Your task to perform on an android device: Perform advanced arithmetic operations on the CalvCalc app.
Image 0: 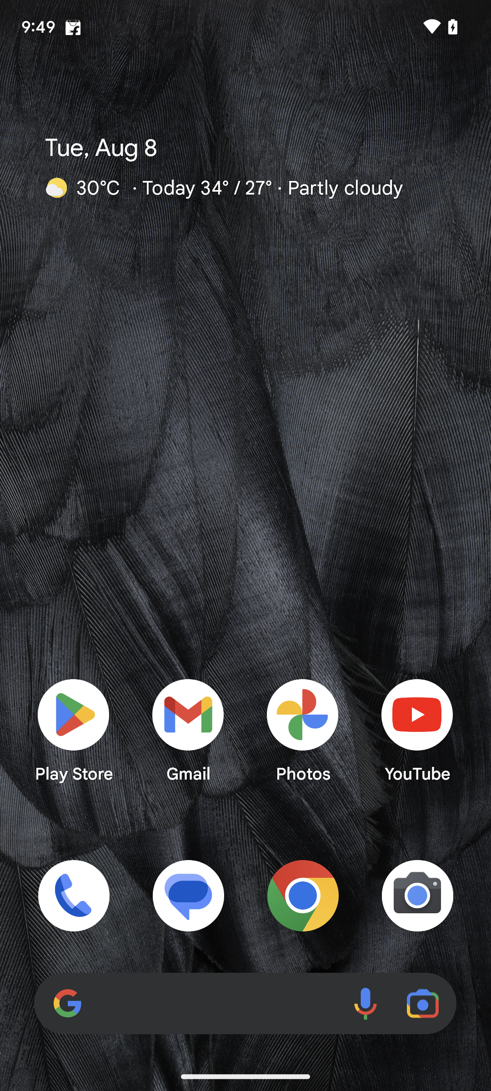
Open the CalvCalc app.
Step 0: open app "ClevCalc"
Image 1: 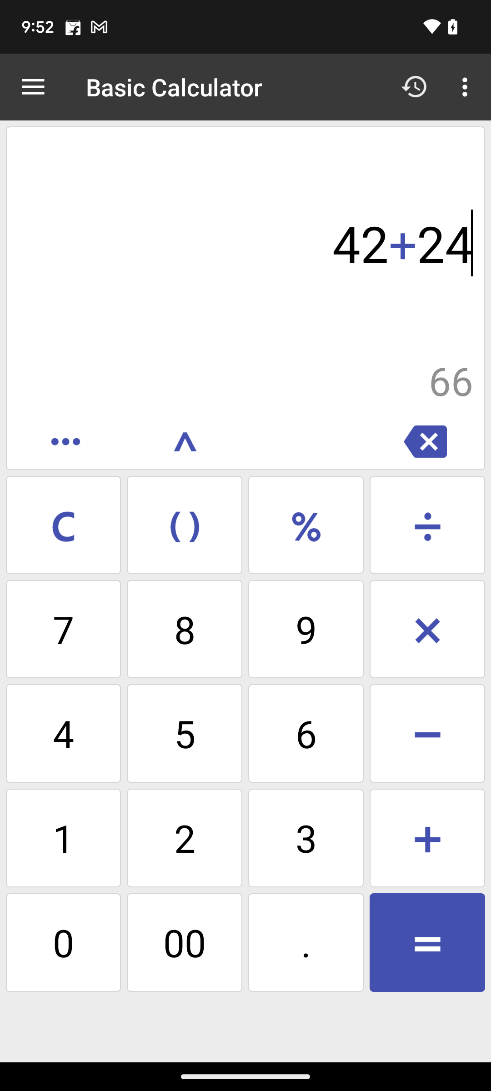
Open the CalvCalc app.
Step 1: wait
Image 2: 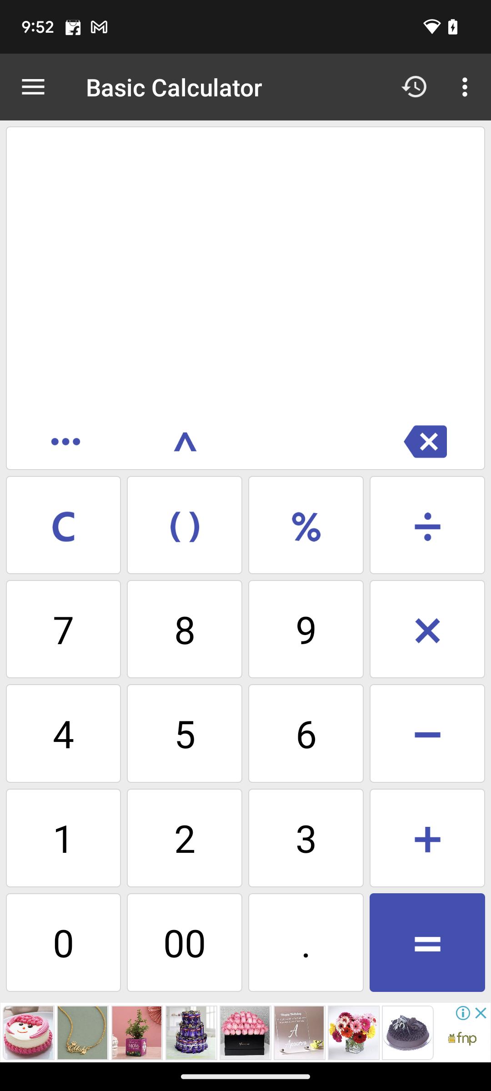
Tap on three lines present in the upper left corner of the screen.
Step 2: click (33, 87)
Image 3: 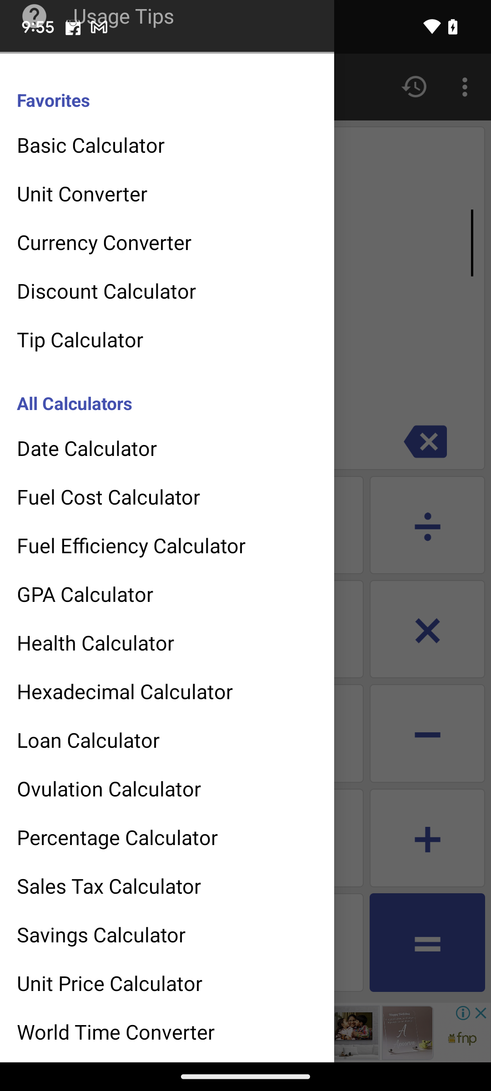
Tap on the percentage calculator.
Step 3: click (157, 837)
Image 5: 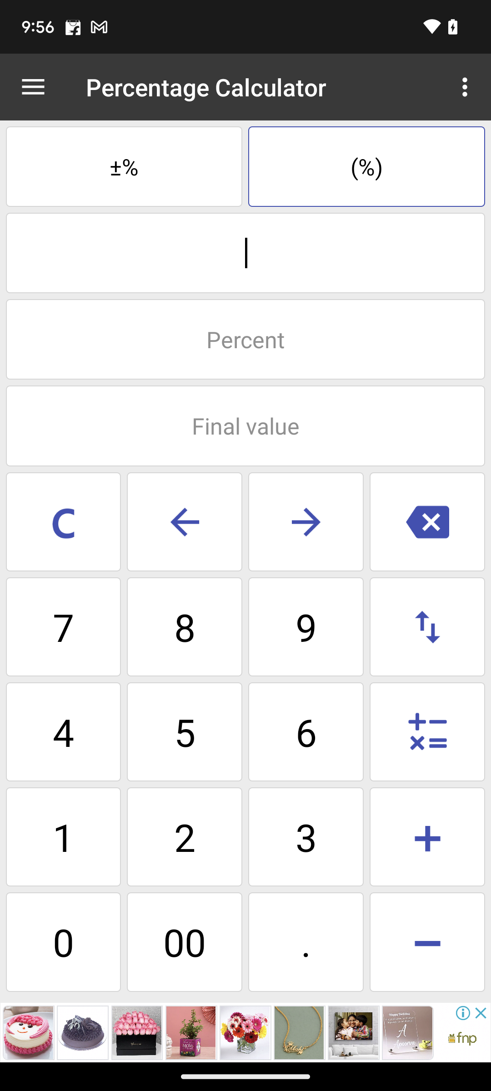
find percentage 
Step 5: click (183, 634)
Image 7: 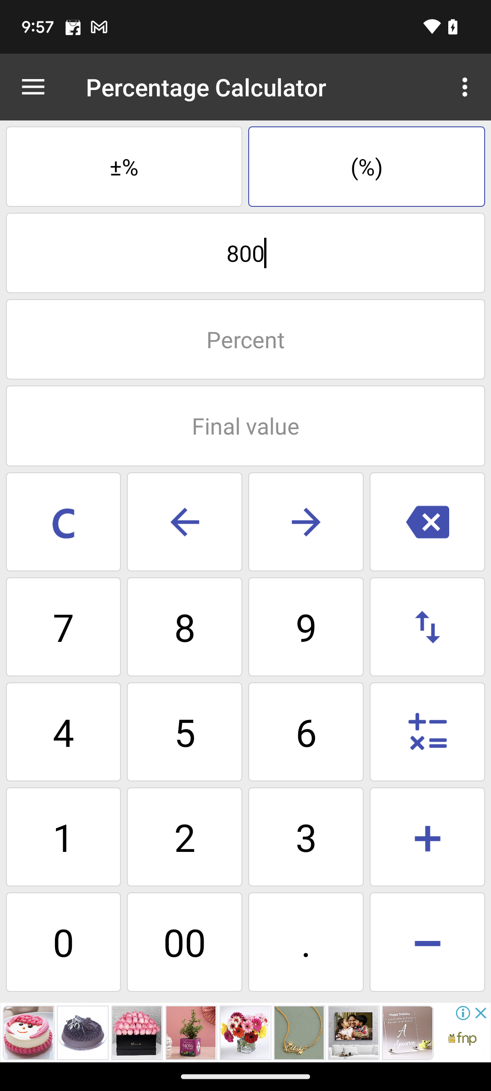
find percentage 
Step 7: click (245, 339)
Image 8: 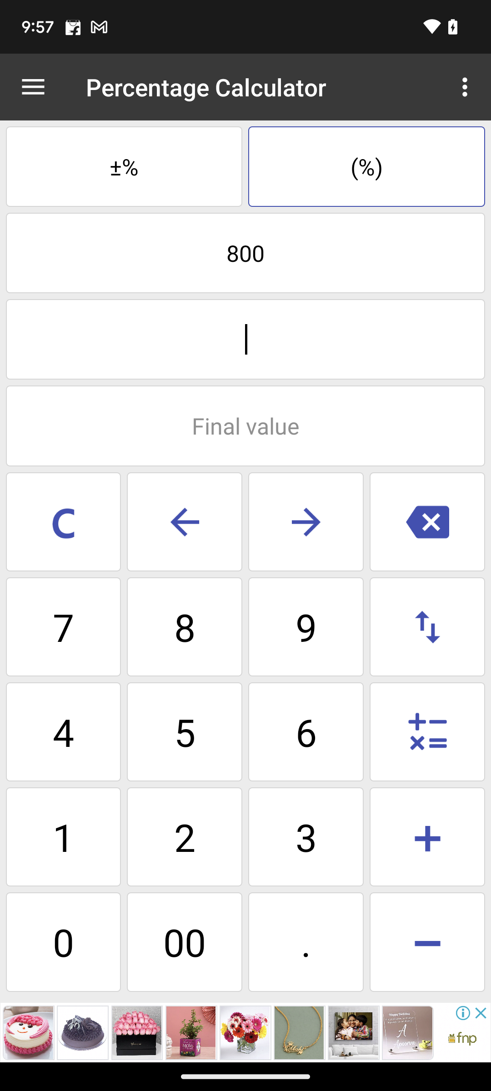
find percentage 
Step 8: click (63, 732)
Image 9: 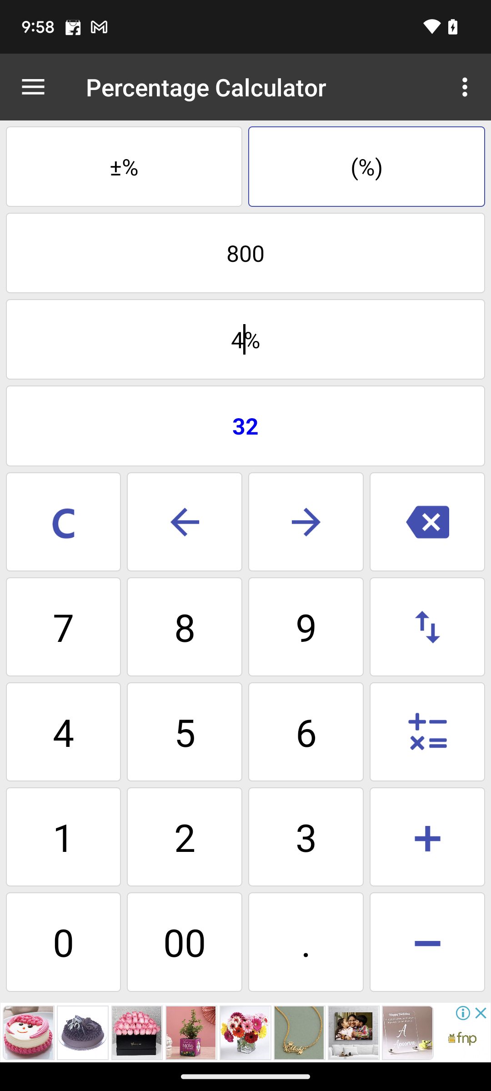
find percentage 
Step 9: click (185, 732)